Your task to perform on an android device: In the Agoda app, search for Regenta Place The Emerald Hotel in Juhu Beach, view the videos, photos, and reviews of Regenta Place The Emerald Hotel in Juhu Beach and save it as a favorite destination.
Image 0: 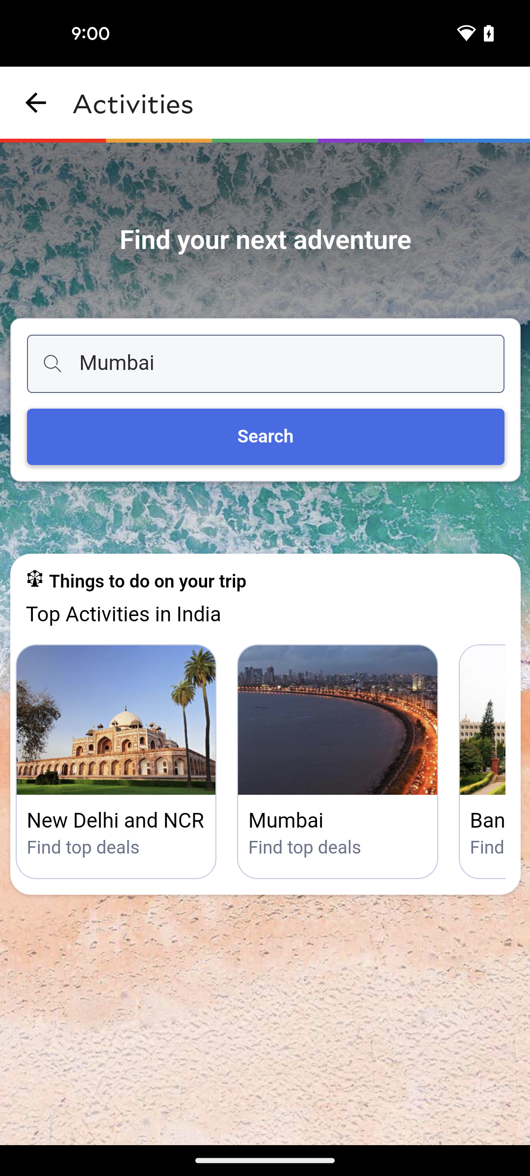
Go back to the previous page
Step 0: press back button
Image 1: 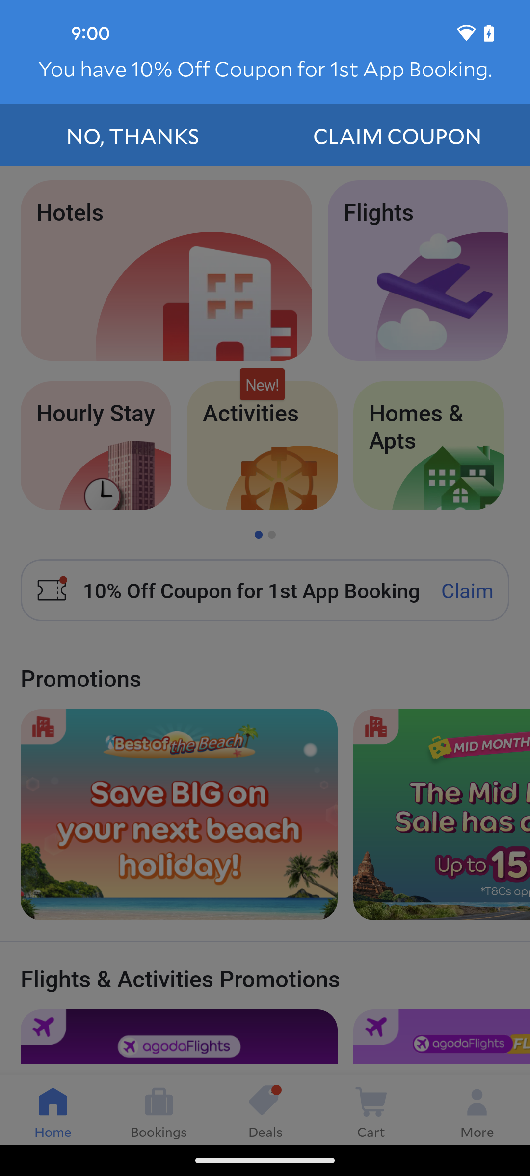
Go back to the previous page
Step 1: wait
Image 2: 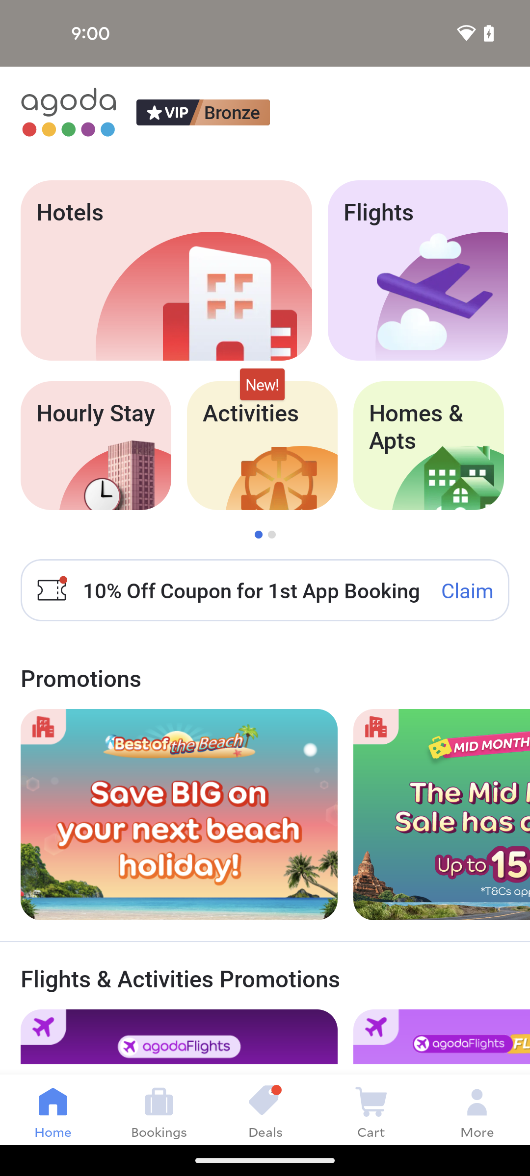
Swipe up to view apps recommendations
Step 2: scroll down
Image 3: 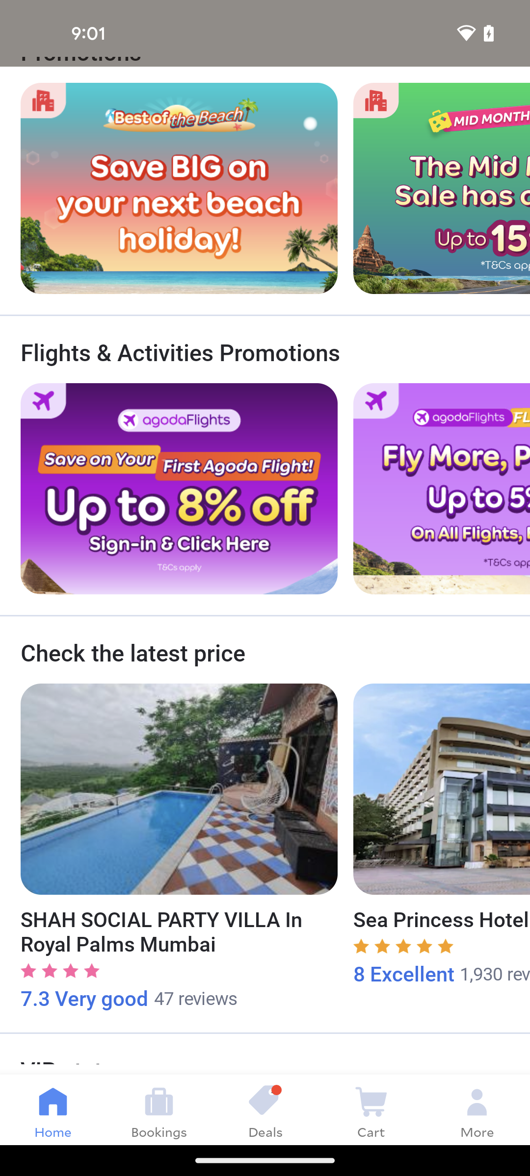
Swipe up to view apps recommendations
Step 3: scroll down
Image 4: 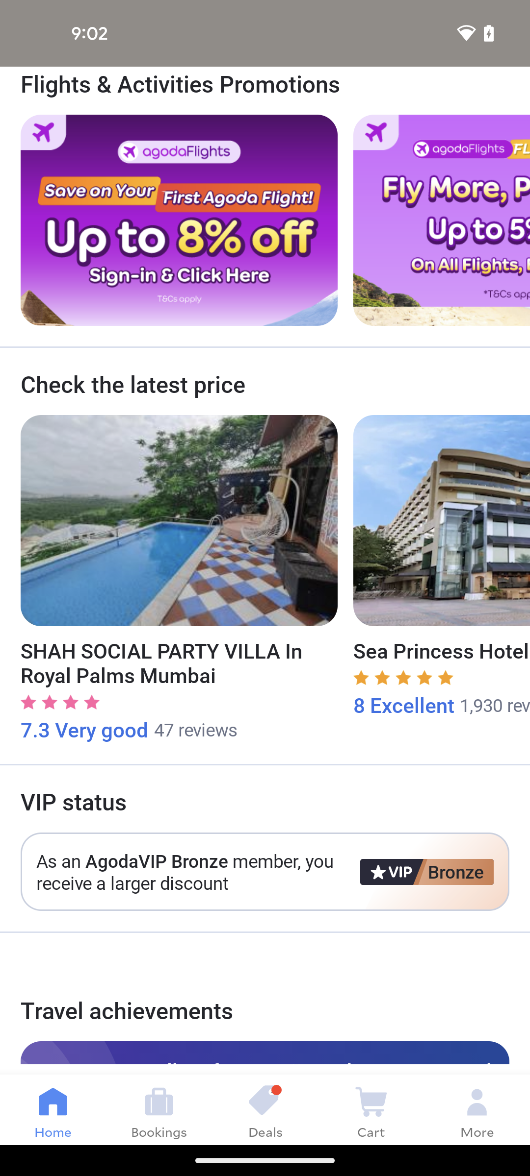
Swipe up to view apps recommendations
Step 4: scroll down
Image 5: 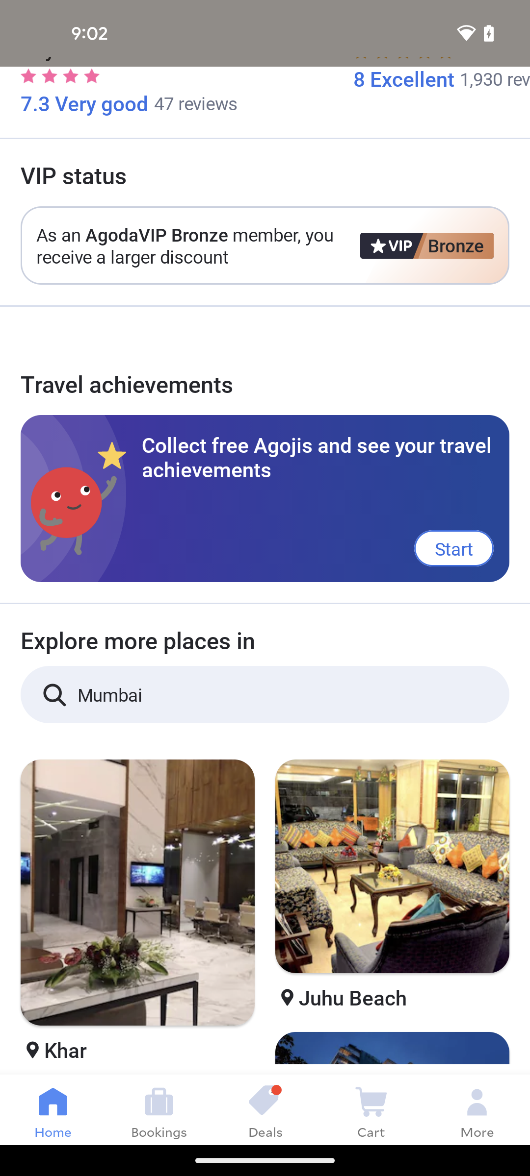
Tap on the Juhu Beach
Step 5: click (392, 866)
Image 6: 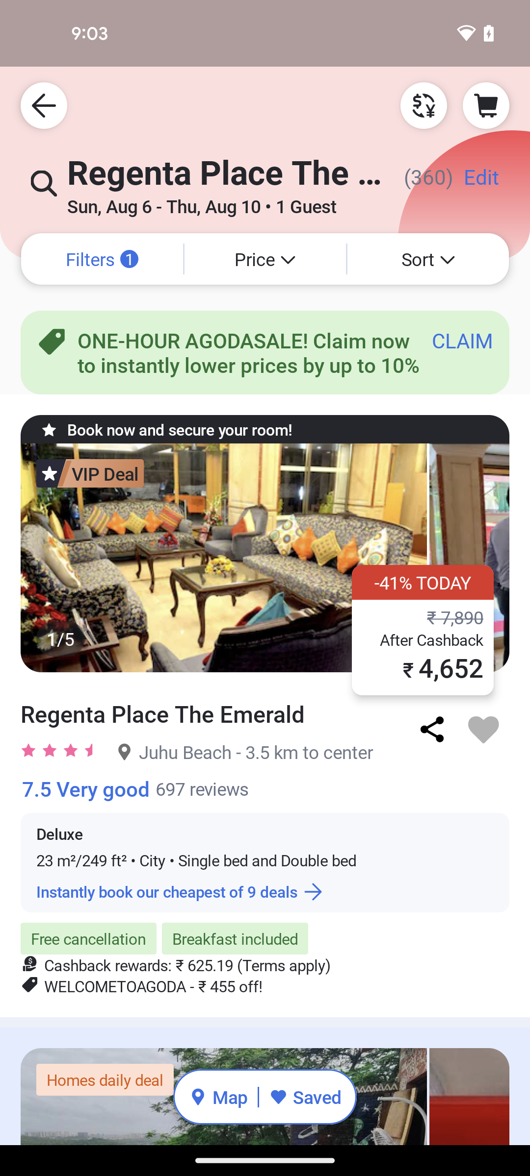
Tap on the Regenta Place The Emerald
Step 6: click (224, 557)
Image 7: 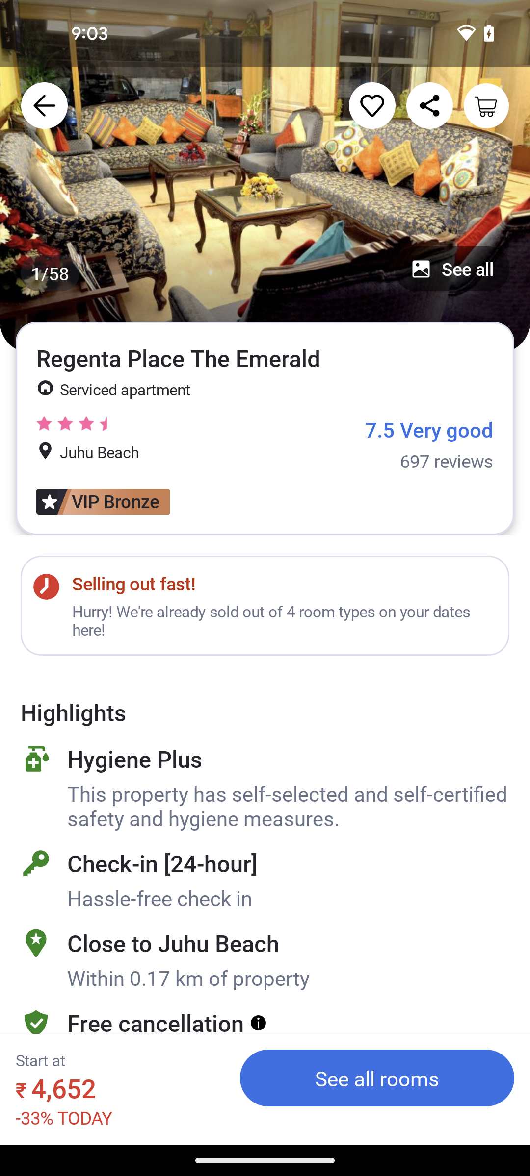
Click on see all to view all photos
Step 7: click (467, 269)
Image 8: 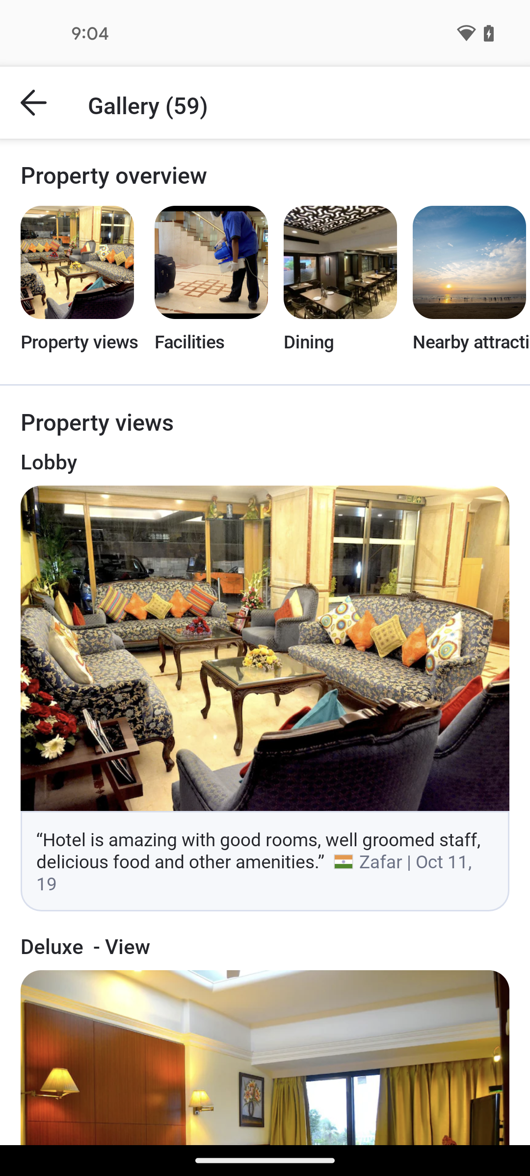
Swipe up to view all photos
Step 8: scroll down
Image 9: 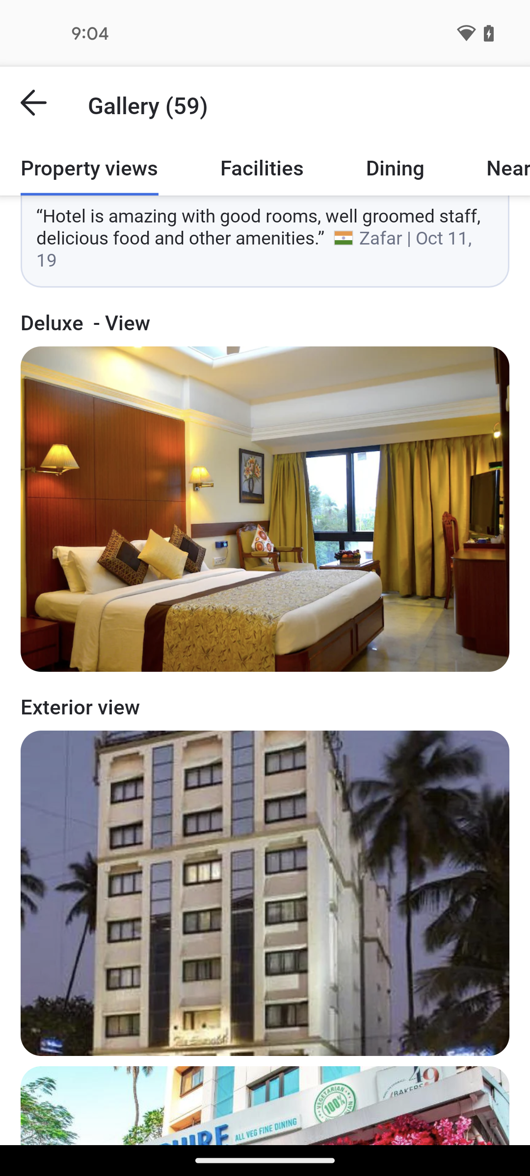
Swipe up to view all photos
Step 9: scroll down
Image 10: 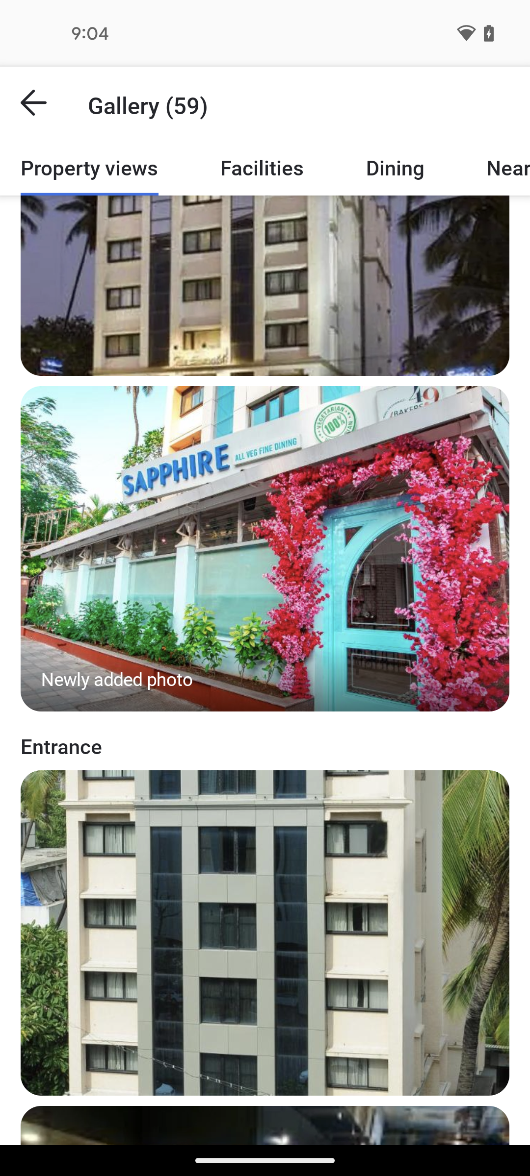
Swipe up to view all photos
Step 10: scroll down
Image 11: 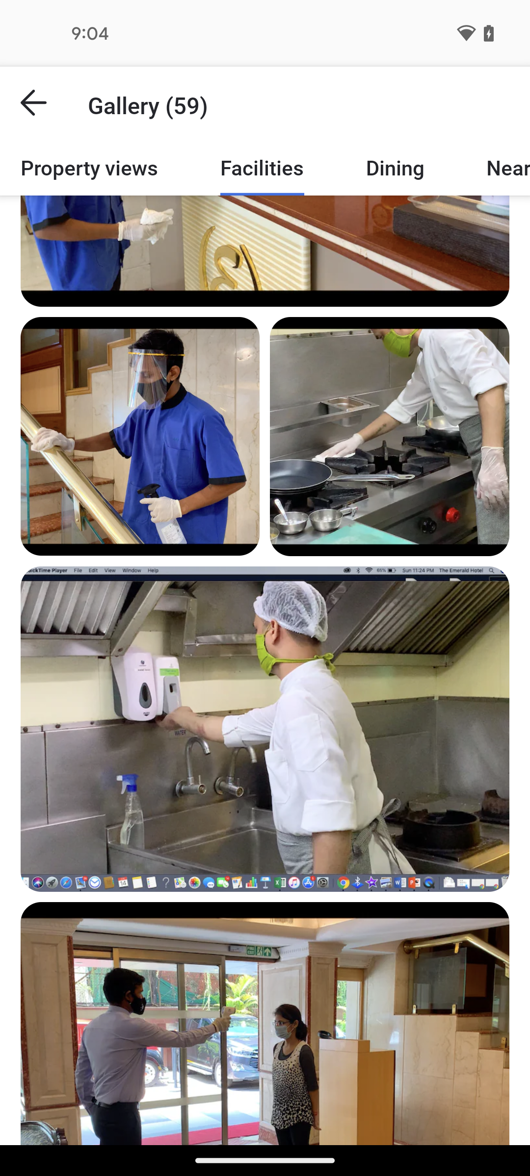
Go back to the previous page
Step 11: press back button
Image 12: 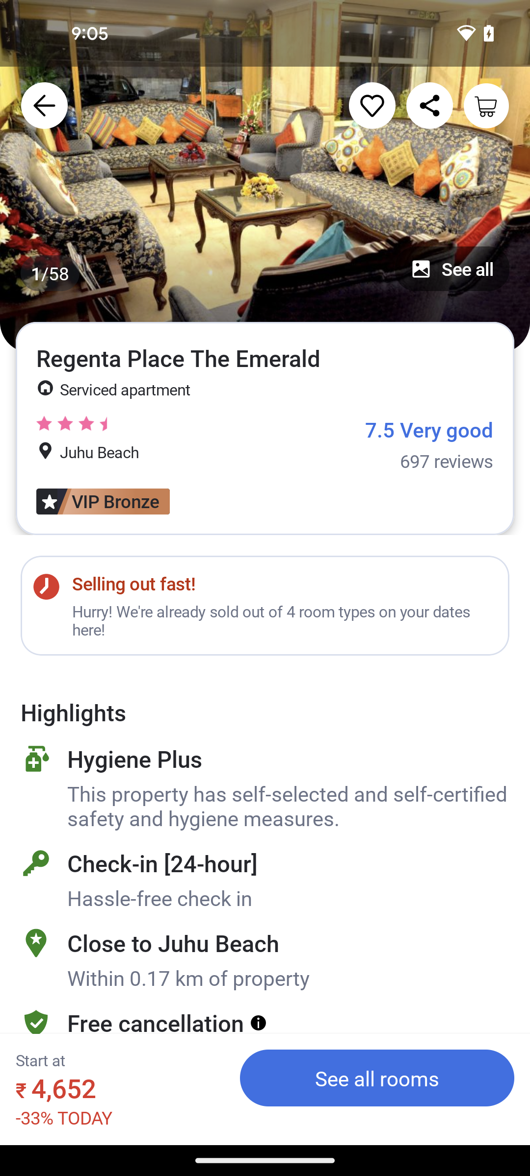
Swipe up to view the reviews
Step 12: scroll down
Image 13: 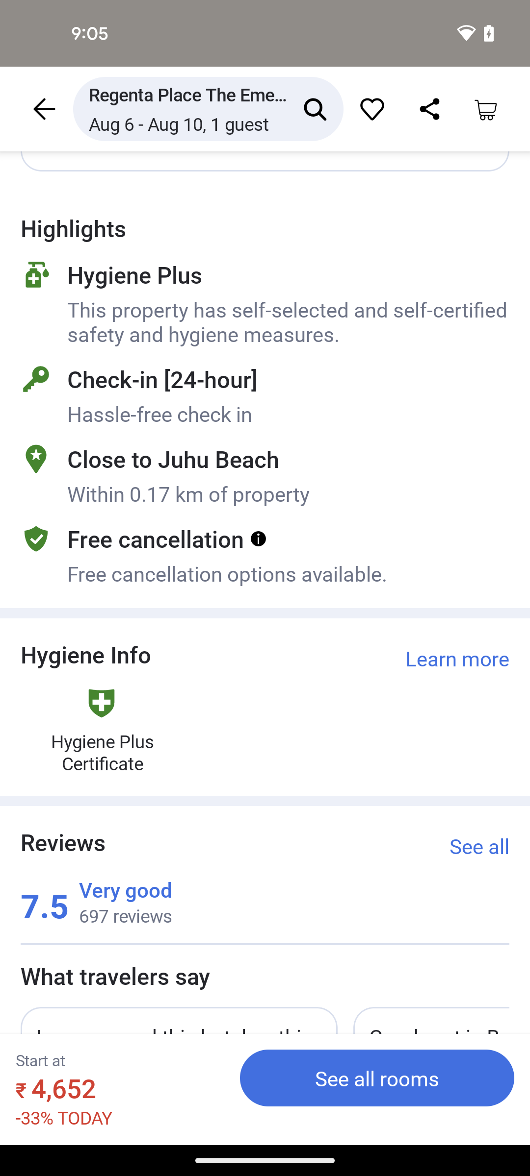
Click on see all to view the reviews
Step 13: click (479, 846)
Image 14: 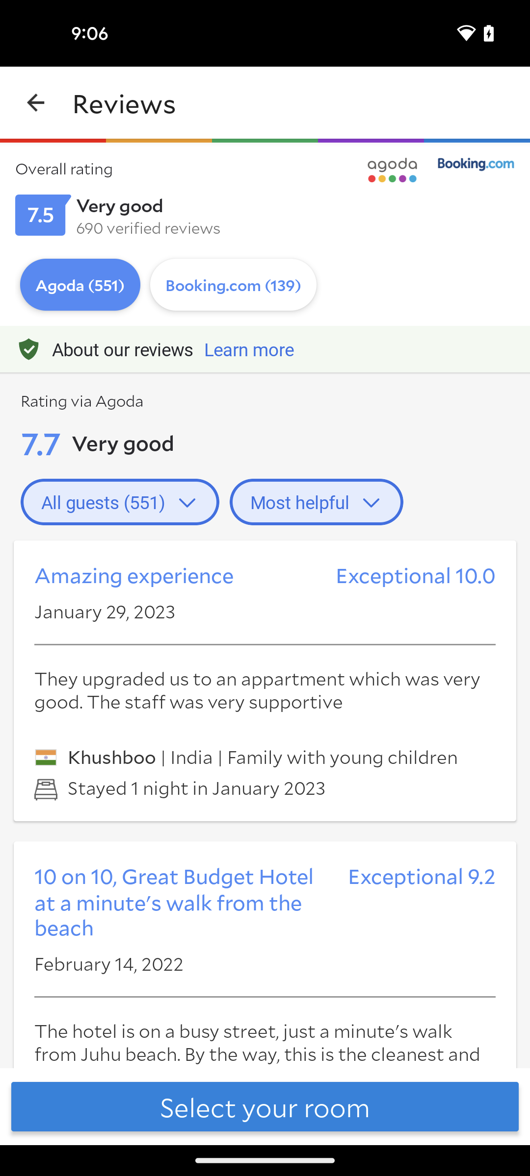
Swipe up to view the reviews
Step 14: scroll down
Image 15: 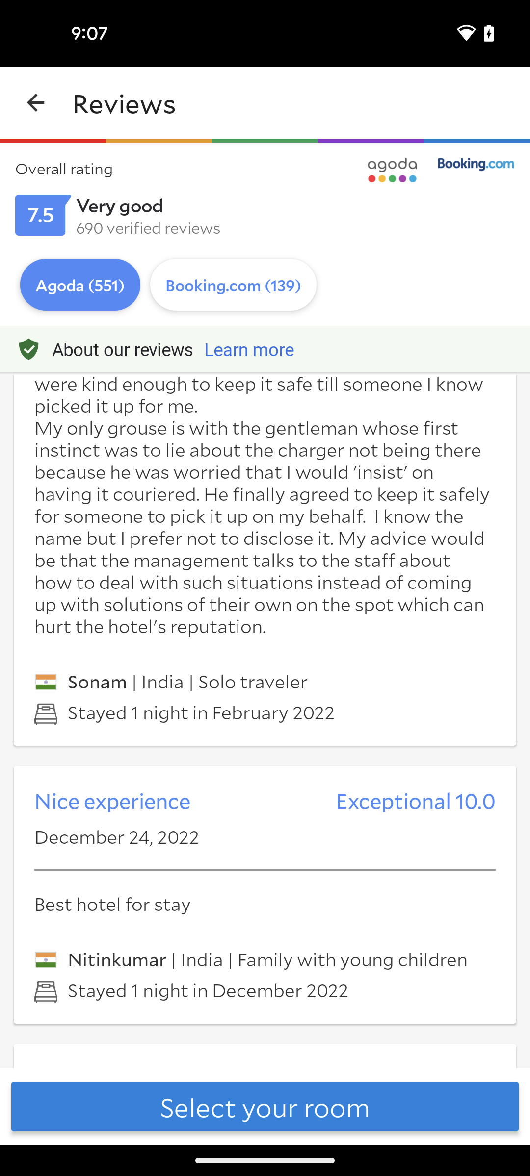
Swipe up to view the reviews
Step 15: scroll down
Image 16: 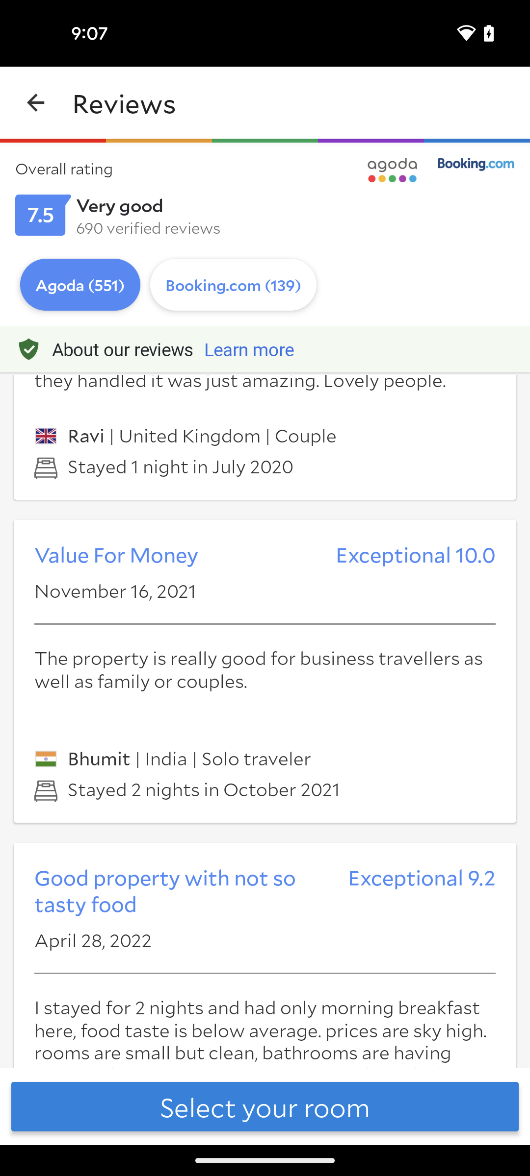
Go back to the previous page
Step 16: press back button
Image 17: 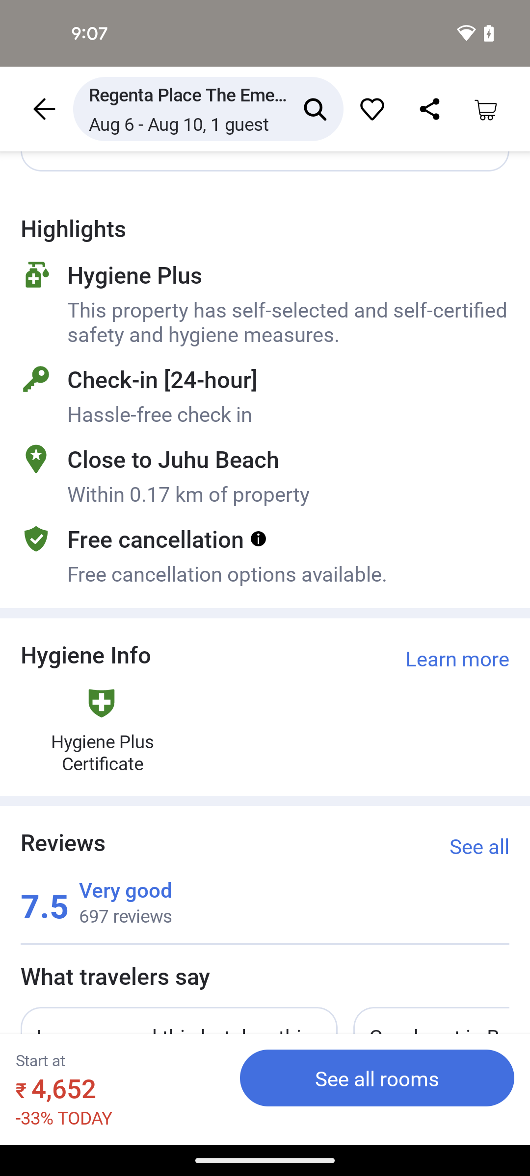
Click on the heart icon to save it as favorite destination
Step 17: click (370, 109)